Your task to perform on an android device: I want to buy a floral dress for my wife.
Image 0: 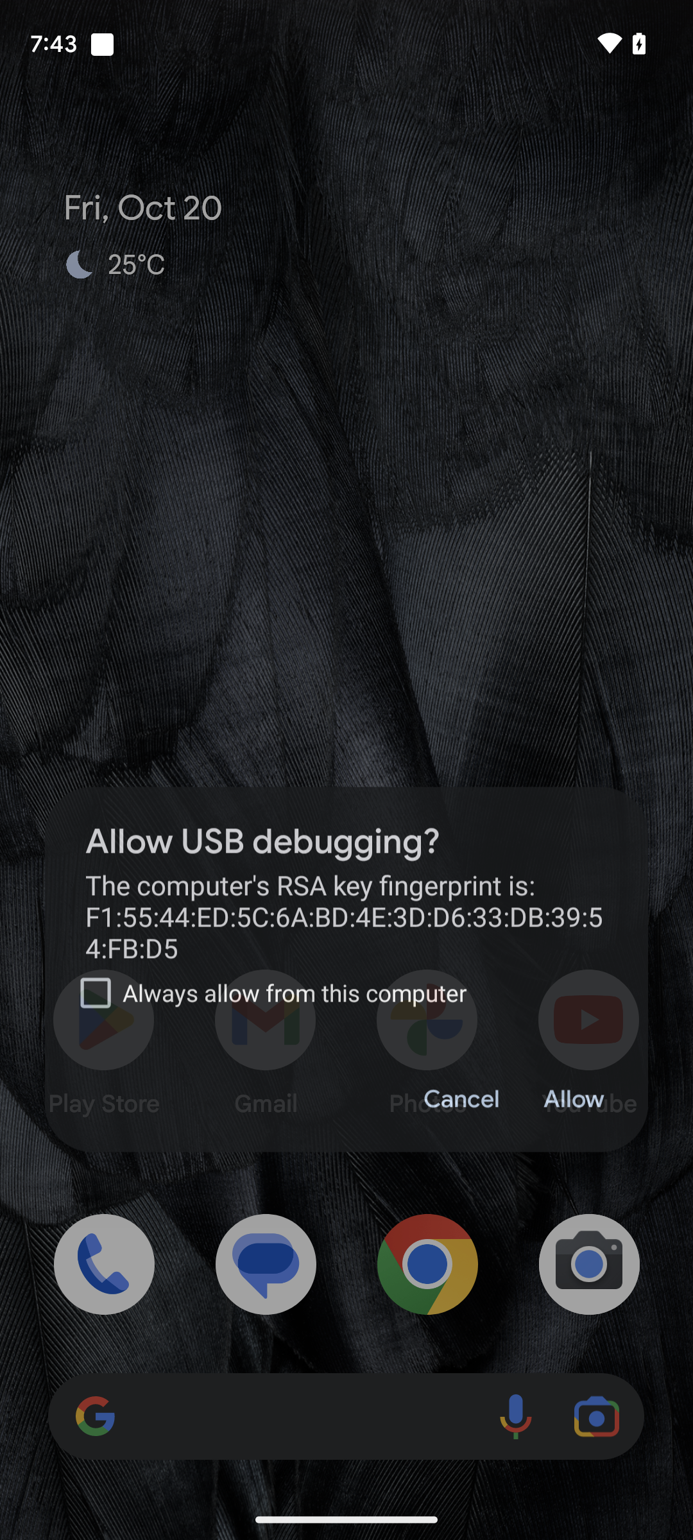
Open H&M app.
Step 0: open app "H&M"
Image 1: 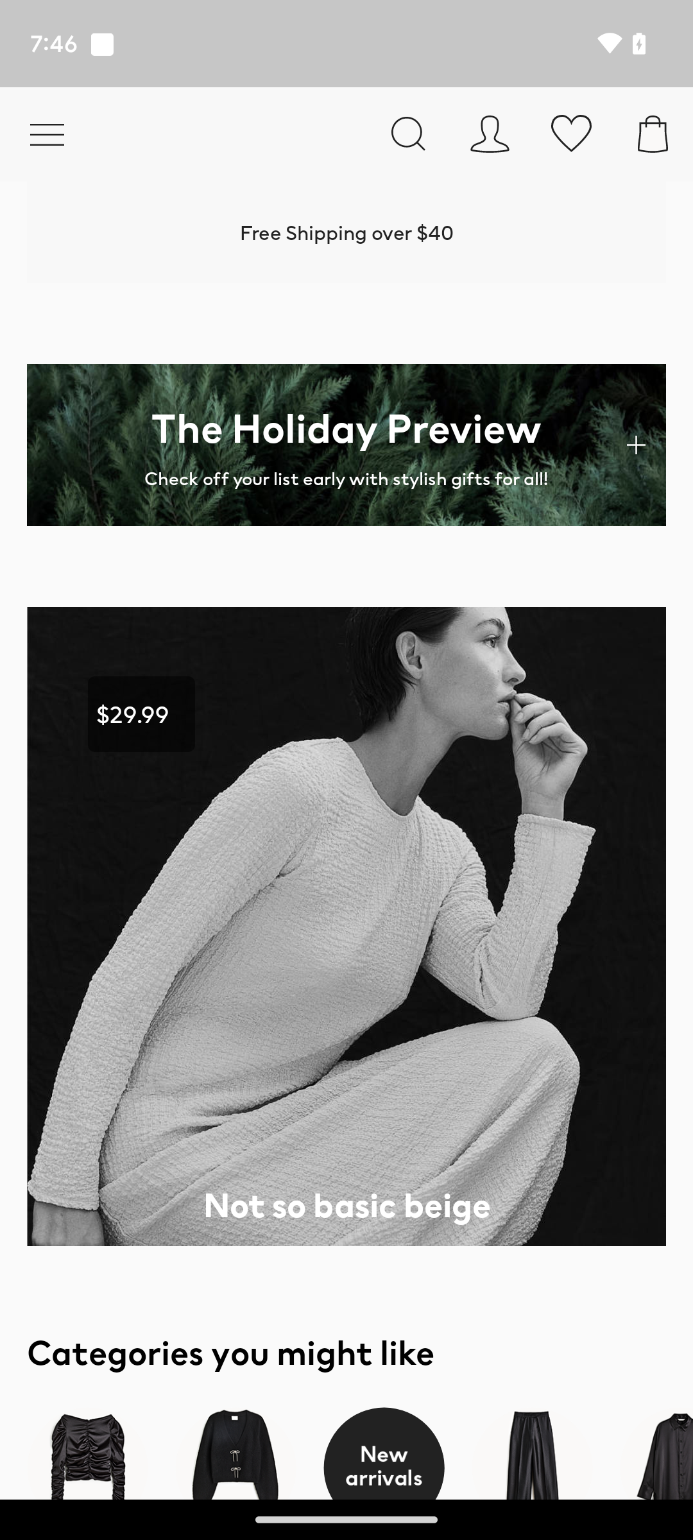
Click on search option on the top of the screen.
Step 1: click (409, 133)
Image 2: 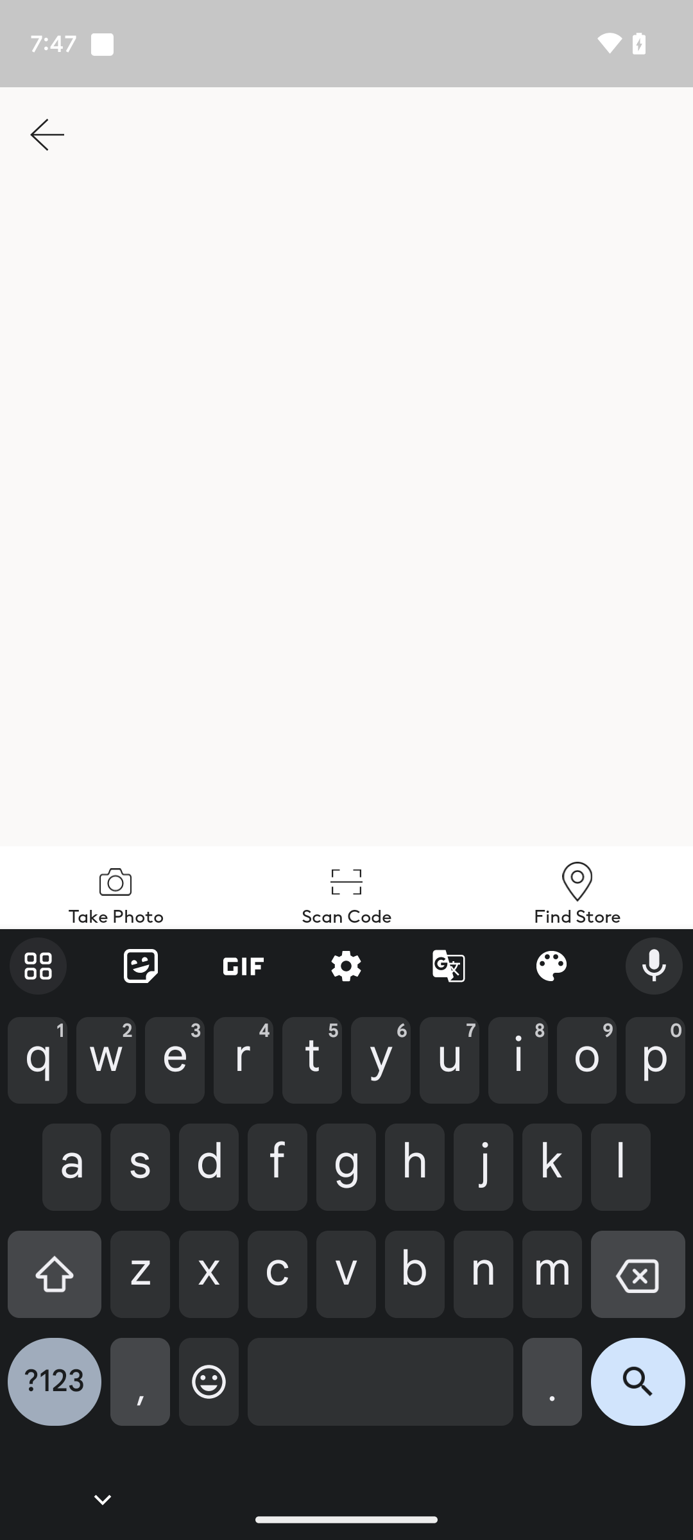
Type Floral dress for women in the search box.
Step 2: type "Floral dress for women"
Image 3: 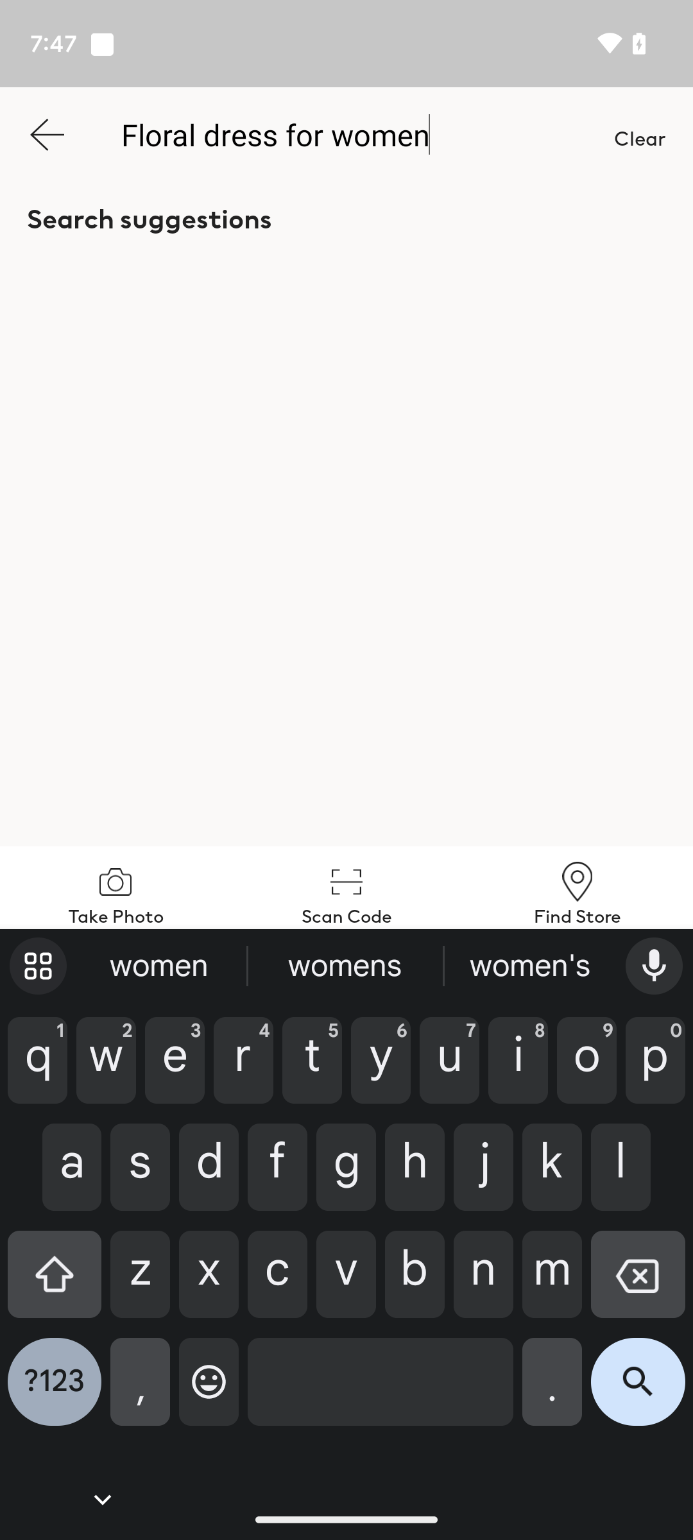
Click on the search button on the keyboard.
Step 3: click (638, 1392)
Image 4: 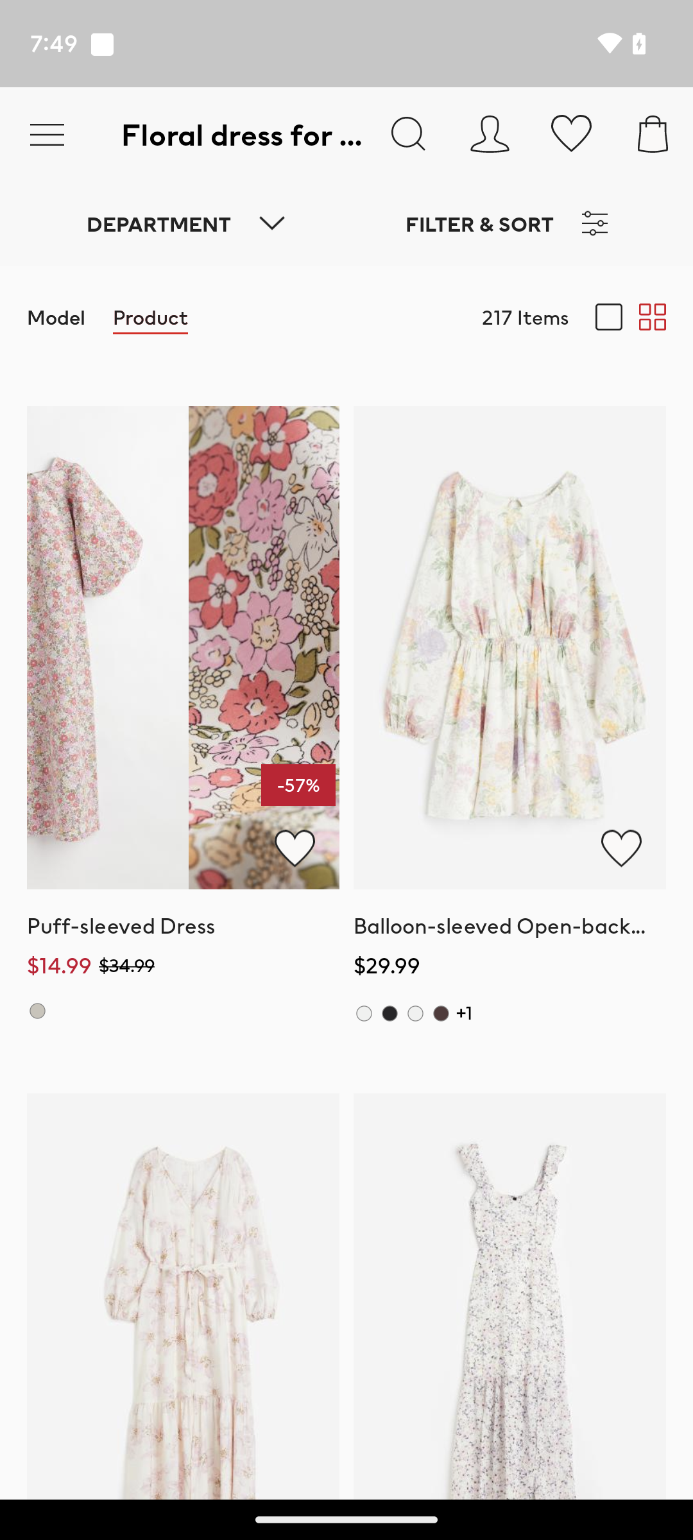
Click on the search button on the keyboard.
Step 4: wait